Your task to perform on an android device: I want to view the details of Clarks women shoes about the quality
Image 1: 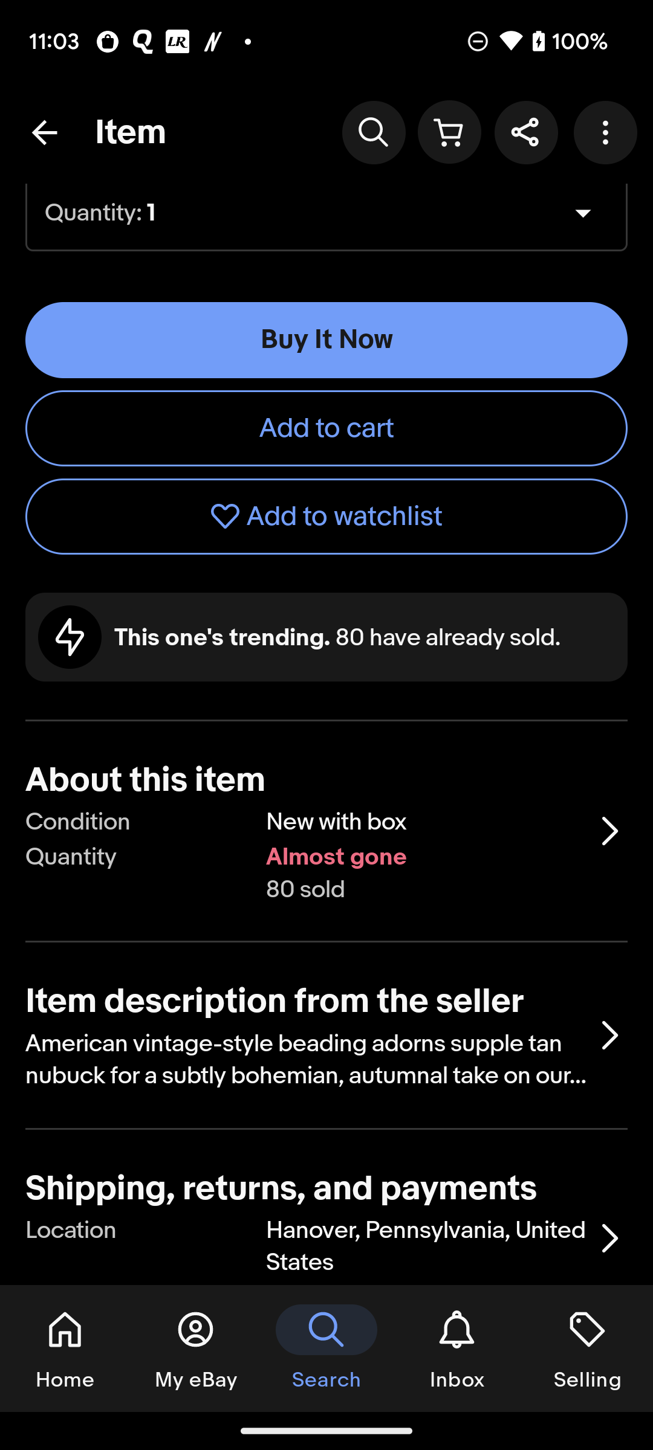
Click on the About this item option 
Step 1: click (427, 871)